Your task to perform on an android device: I'd want to apply the Uk 9 shoe size filter.
Image 0: 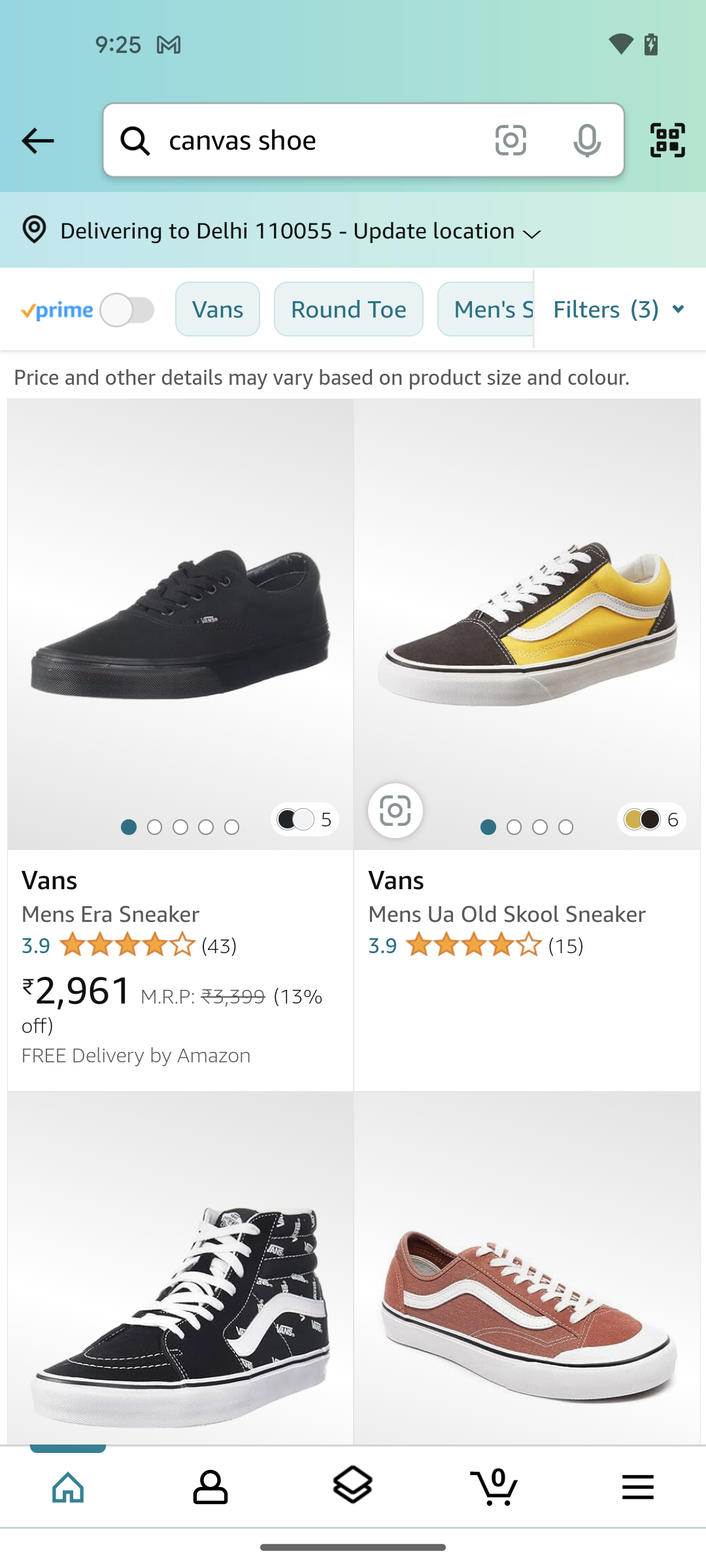
click on the filters drop down option
Step 0: click (535, 308)
Image 1: 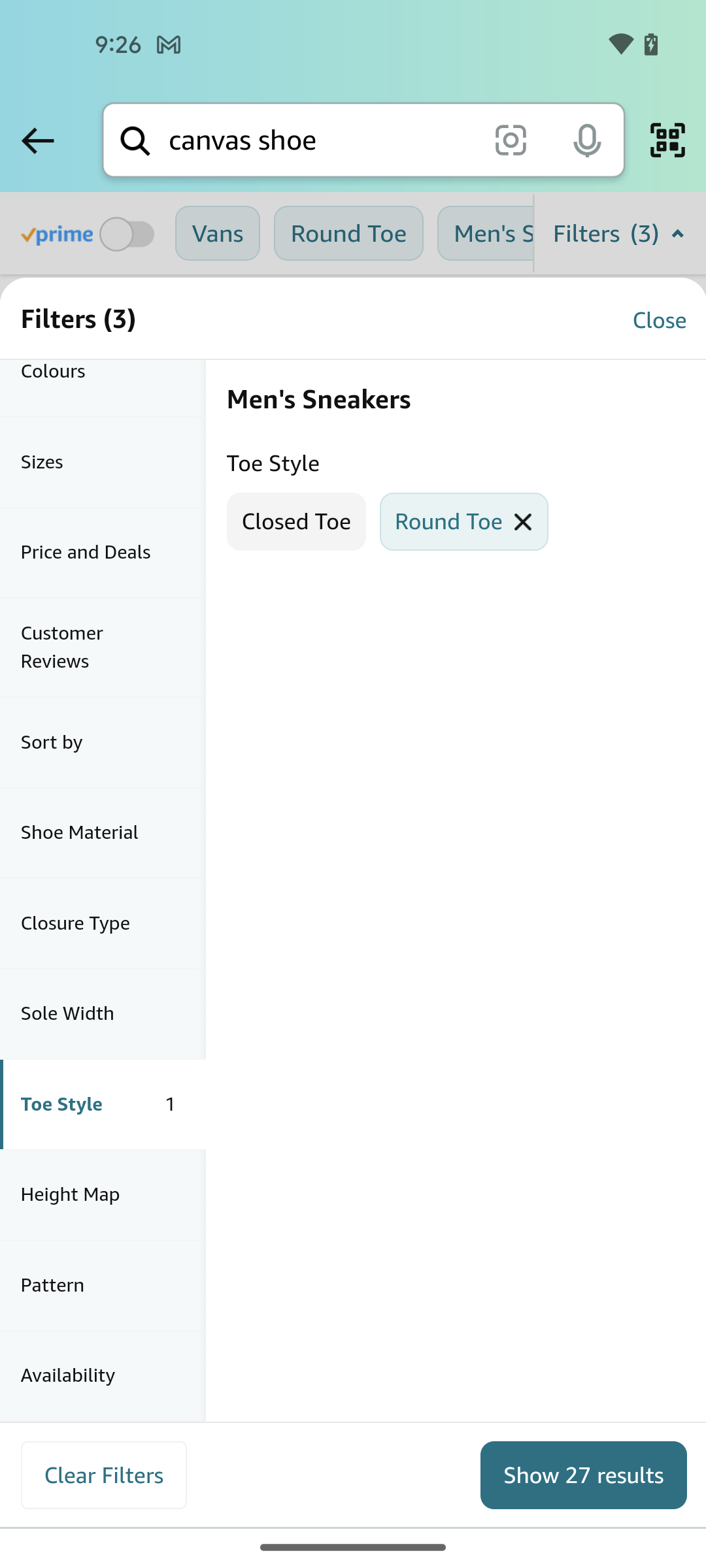
click on the Sizes section
Step 1: click (103, 461)
Image 2: 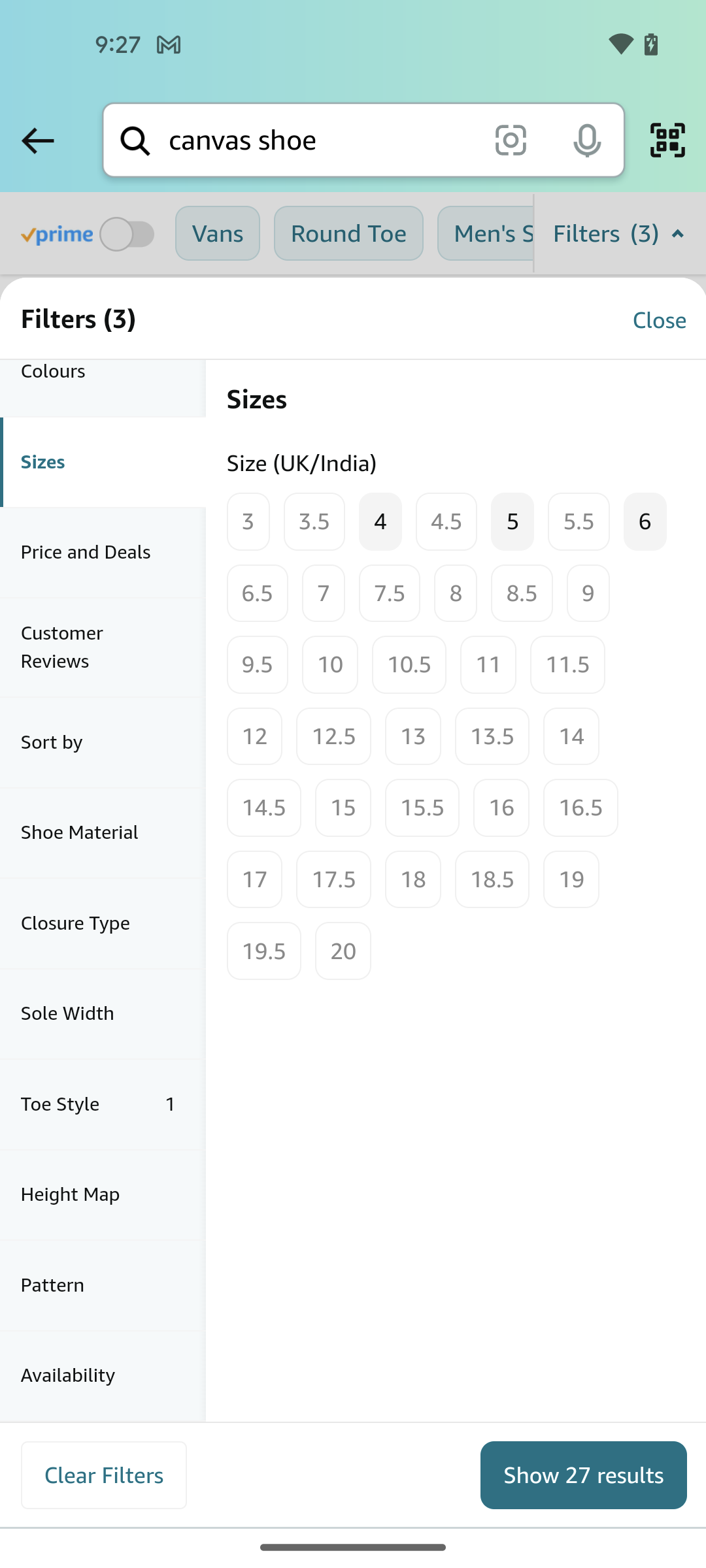
select the size 9
Step 2: click (526, 548)
Image 3: 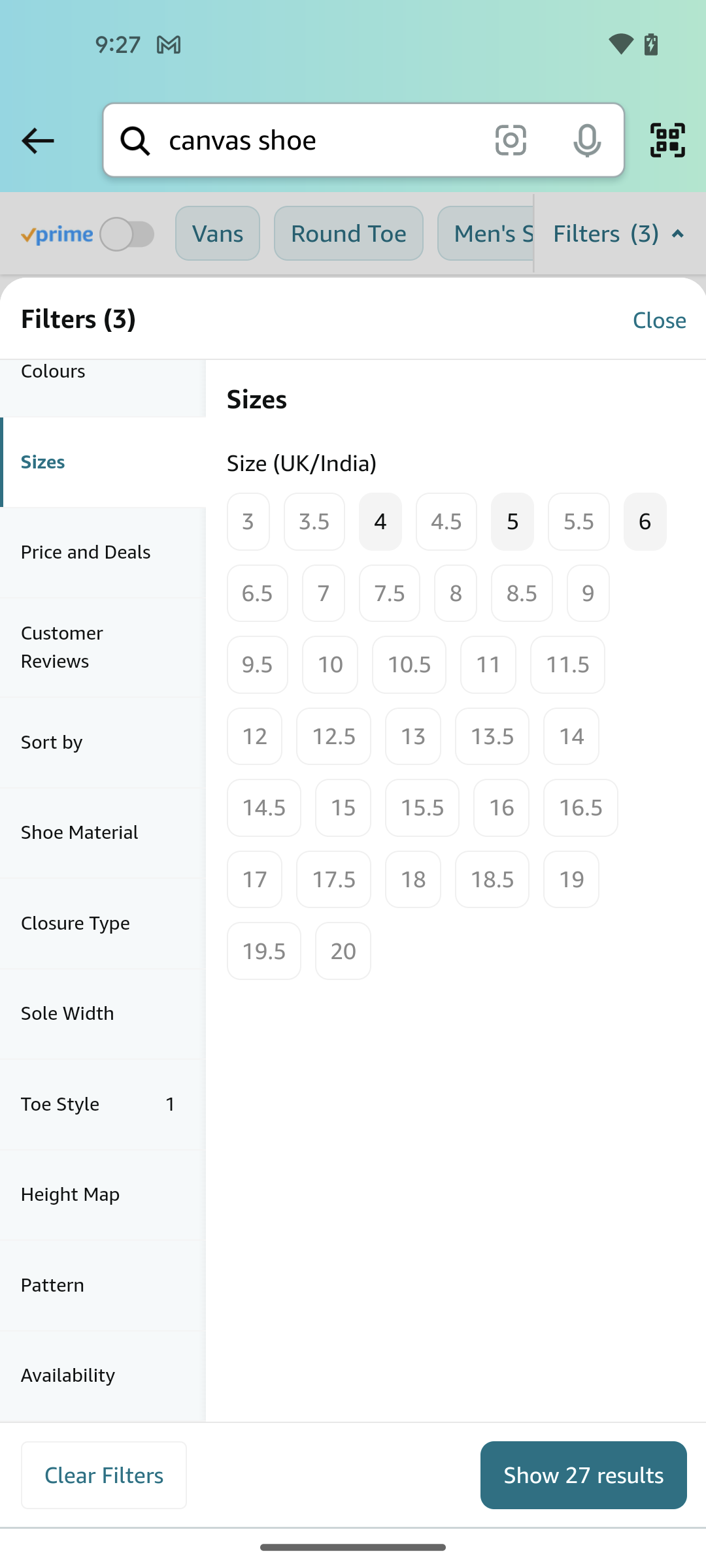
click on the show results button
Step 3: click (584, 1475)